Your task to perform on an android device: Remove all other items from the cart.
Image 0: 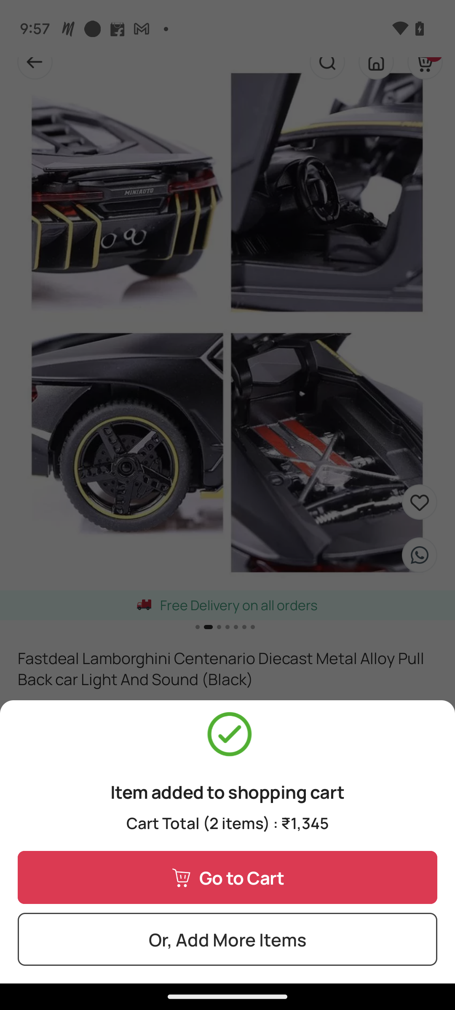
click on the Go to cart option presented on the screen.
Step 0: click (241, 877)
Image 1: 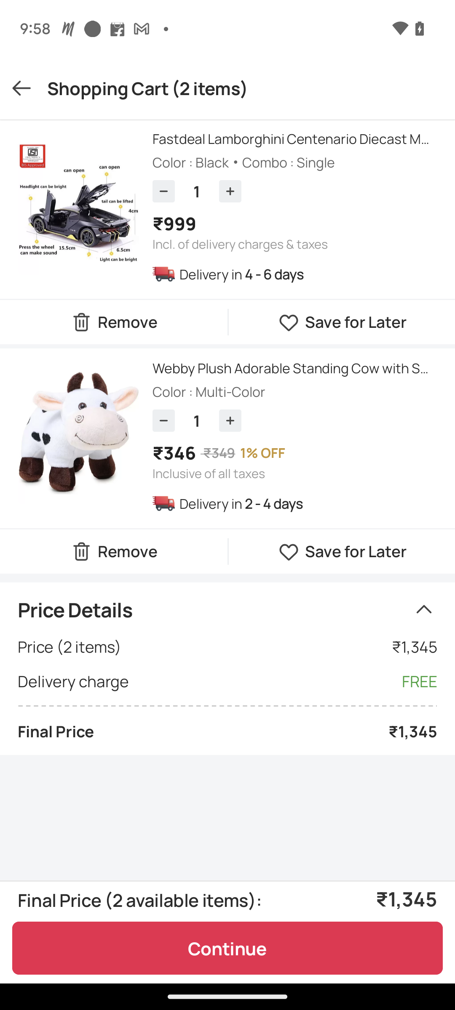
Click on the remove icon presented just below the second item image.
Step 1: click (110, 540)
Image 2: 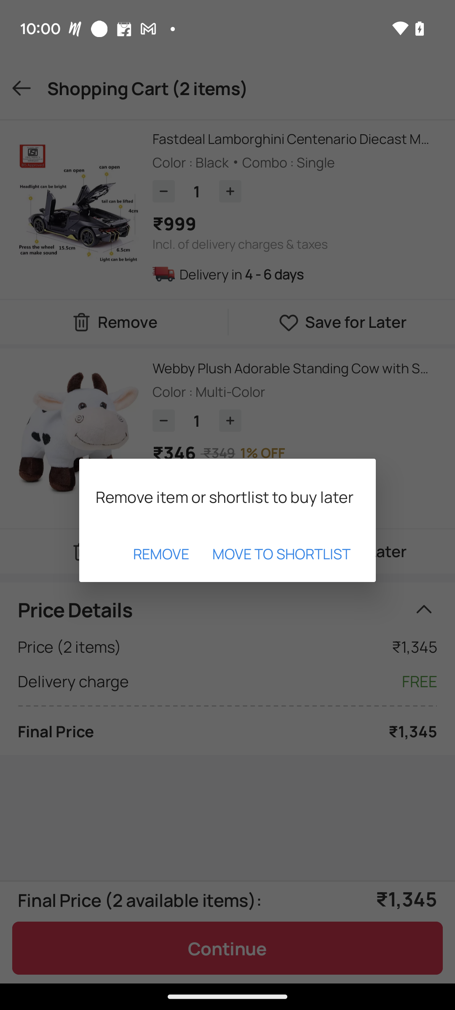
click on the remove option
Step 2: click (161, 553)